Your task to perform on an android device: My friend has suggested using Adidas running shoes for better comfort and quality. Look for running shoes with the Adidas brand filter in the eBay app.
Image 0: 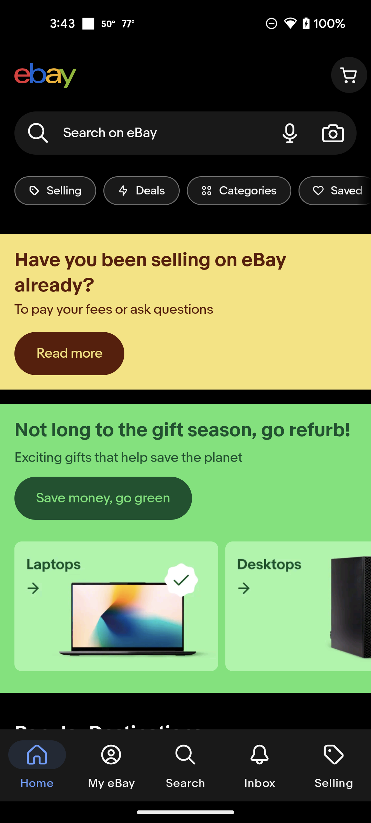
 Adidas running shoes for better comfort and quality. Look for running shoes with the Adidas brand 
Step 0: click (142, 133)
Image 1: 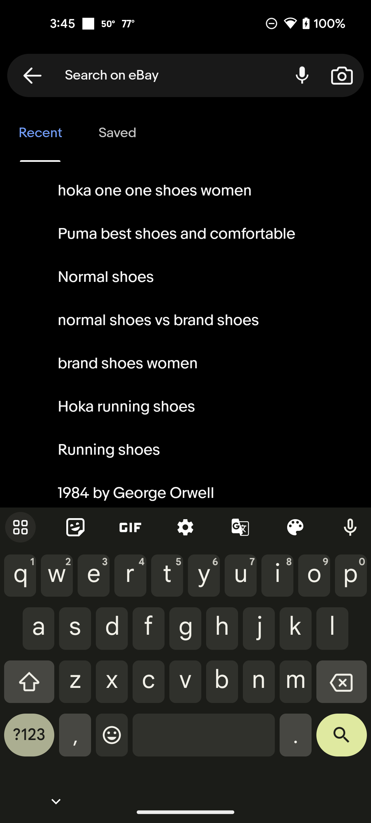
Adidas running comfortable shoes 
Step 1: type "Adidas running comfortable shoes ""
Image 2: 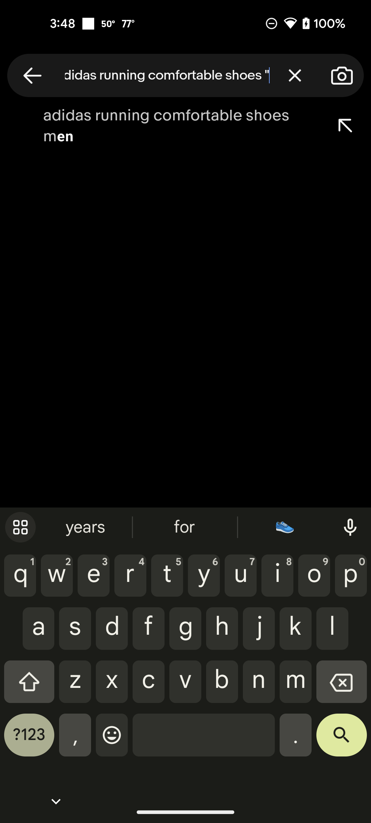
Click on the search bar top of the bottom of right corner
Step 2: click (341, 740)
Image 3: 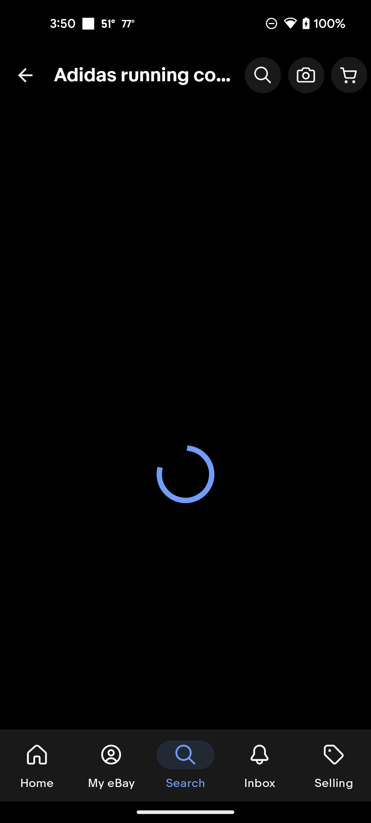
Click on the search bar top of the bottom of right corner
Step 3: wait
Image 4: 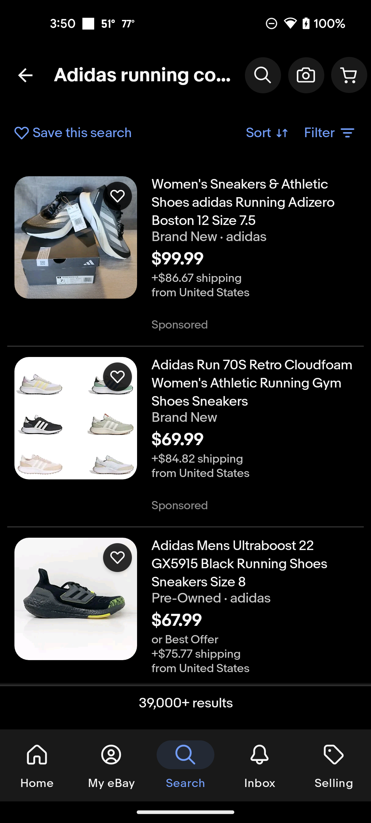
Click on the search bar top of the bottom of right corner
Step 4: click (75, 237)